Your task to perform on an android device: Open the Yahoo Mail, click on the Star button to mark a Coursera Email as starred.
Image 0: 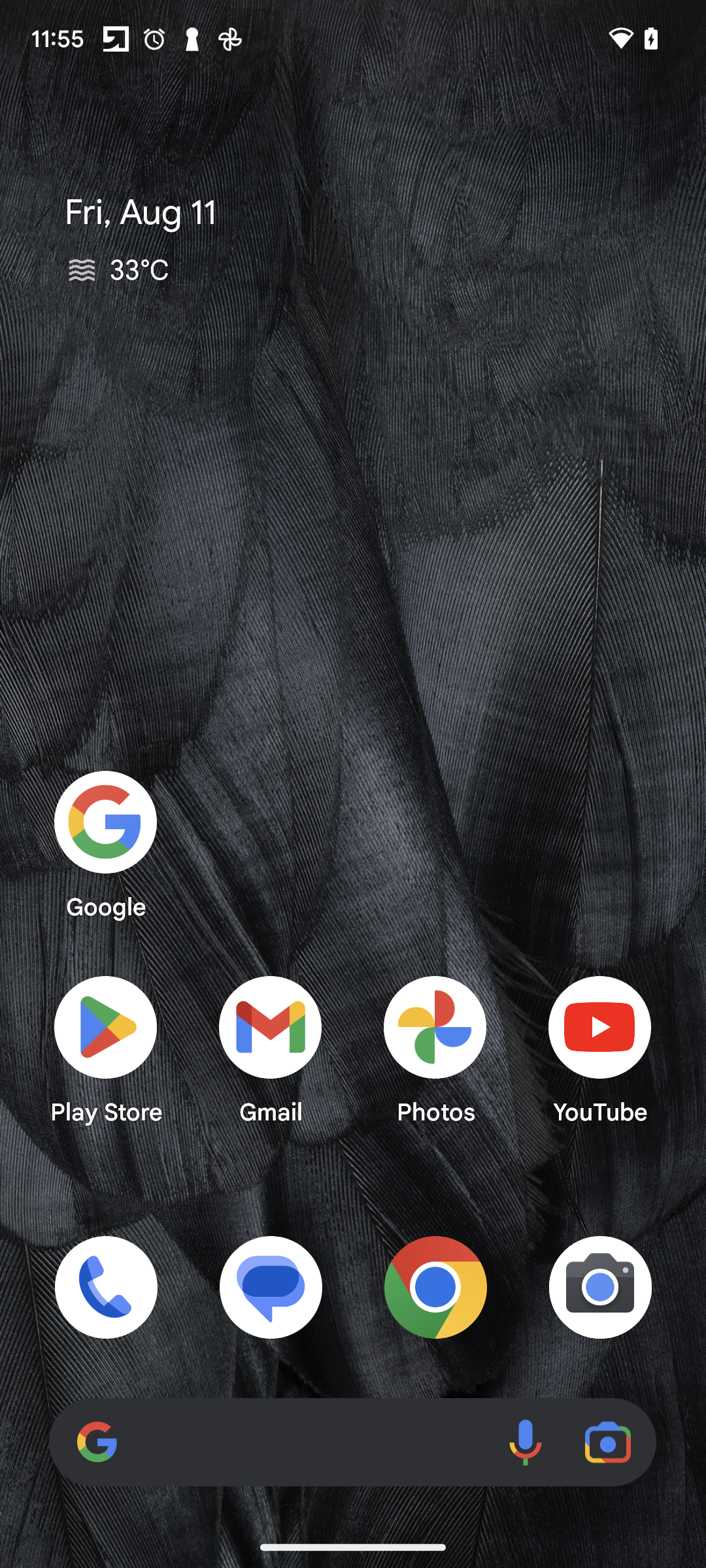
Open the Yahoo Mail 
Step 0: open app "Yahoo Mail"
Image 2: 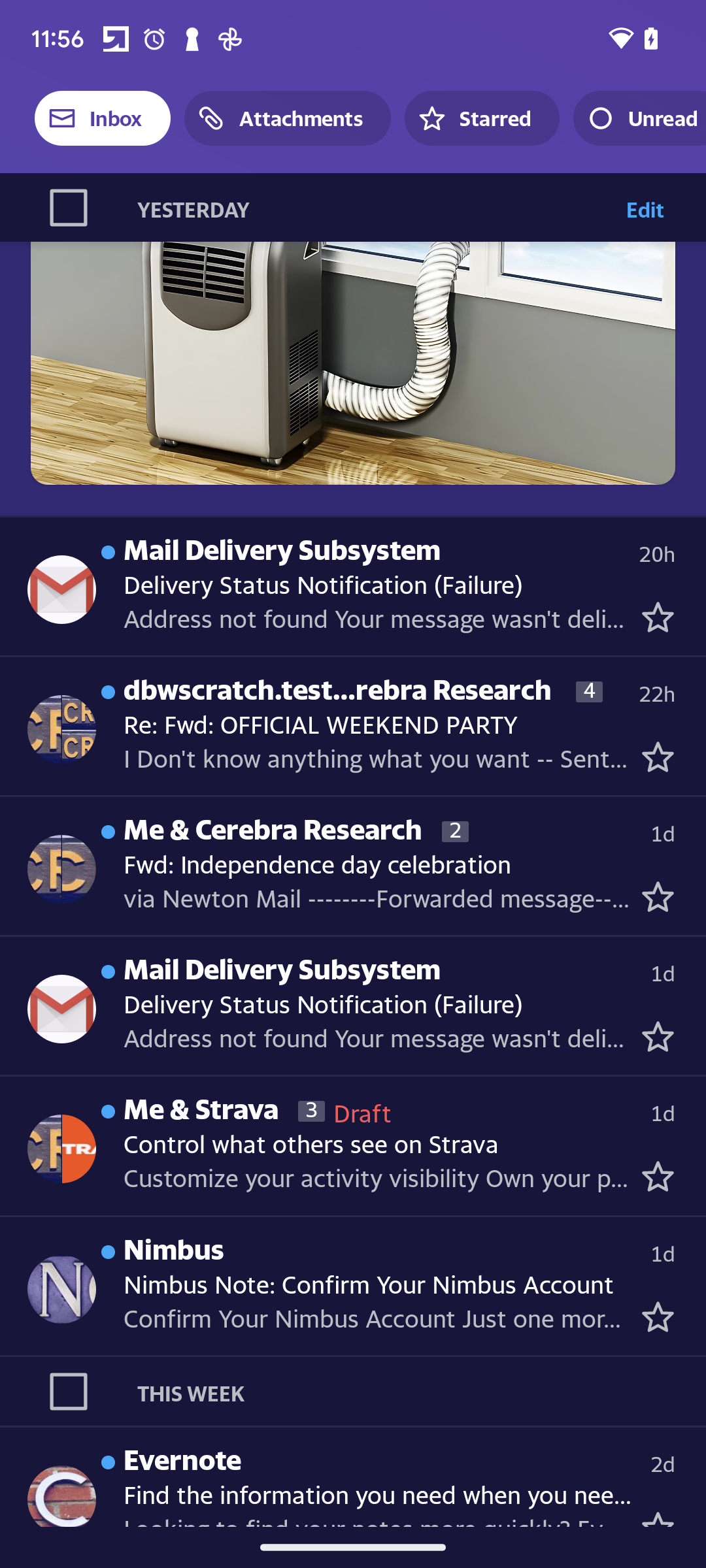
Swipe up to see the Coursera Email 
Step 2: scroll down
Image 3: 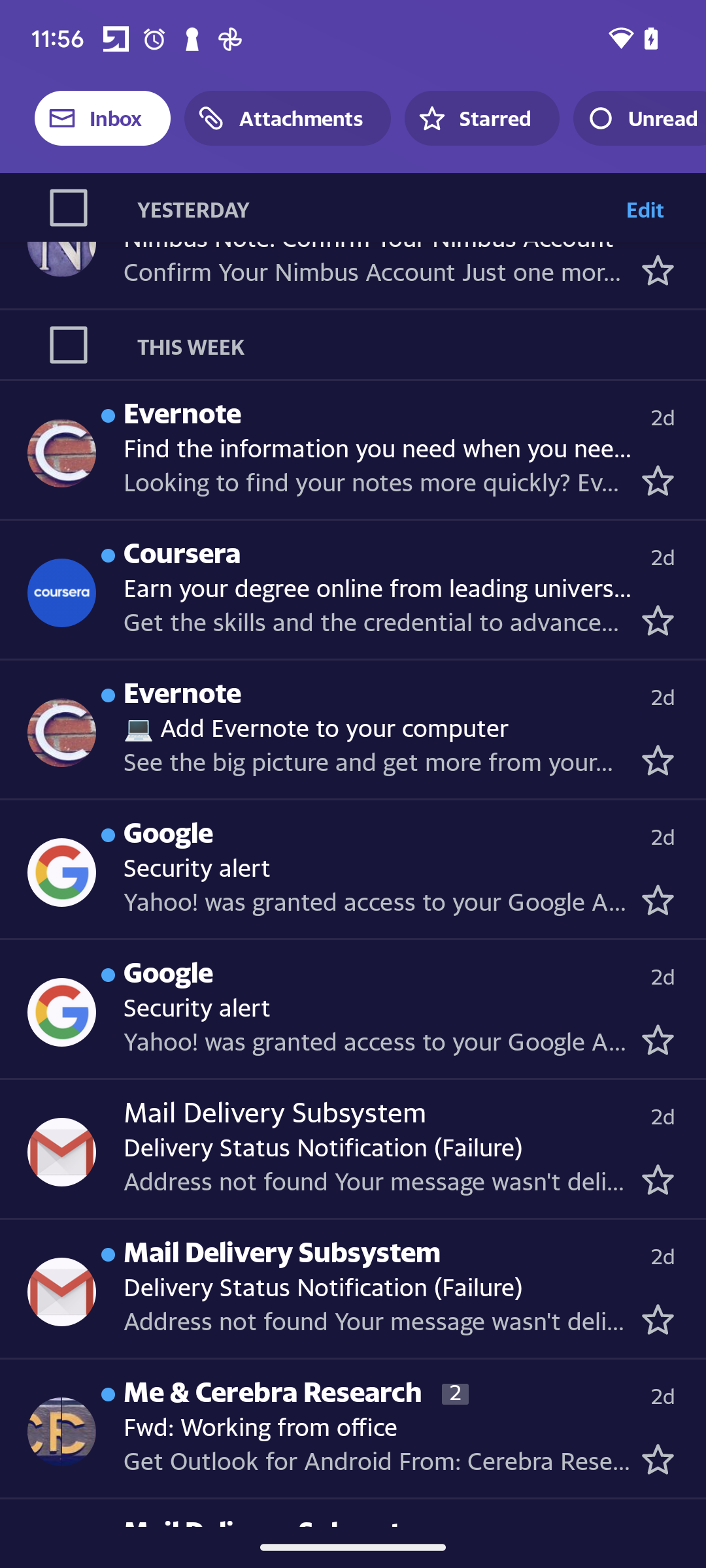
Click on the Star Icon to Star the Coursera Email 
Step 3: click (658, 620)